Your task to perform on an android device: I can't go grocery shopping because I have to work tomorrow. thus delete the 4 PM grocery alarm on the clock app.
Image 0: 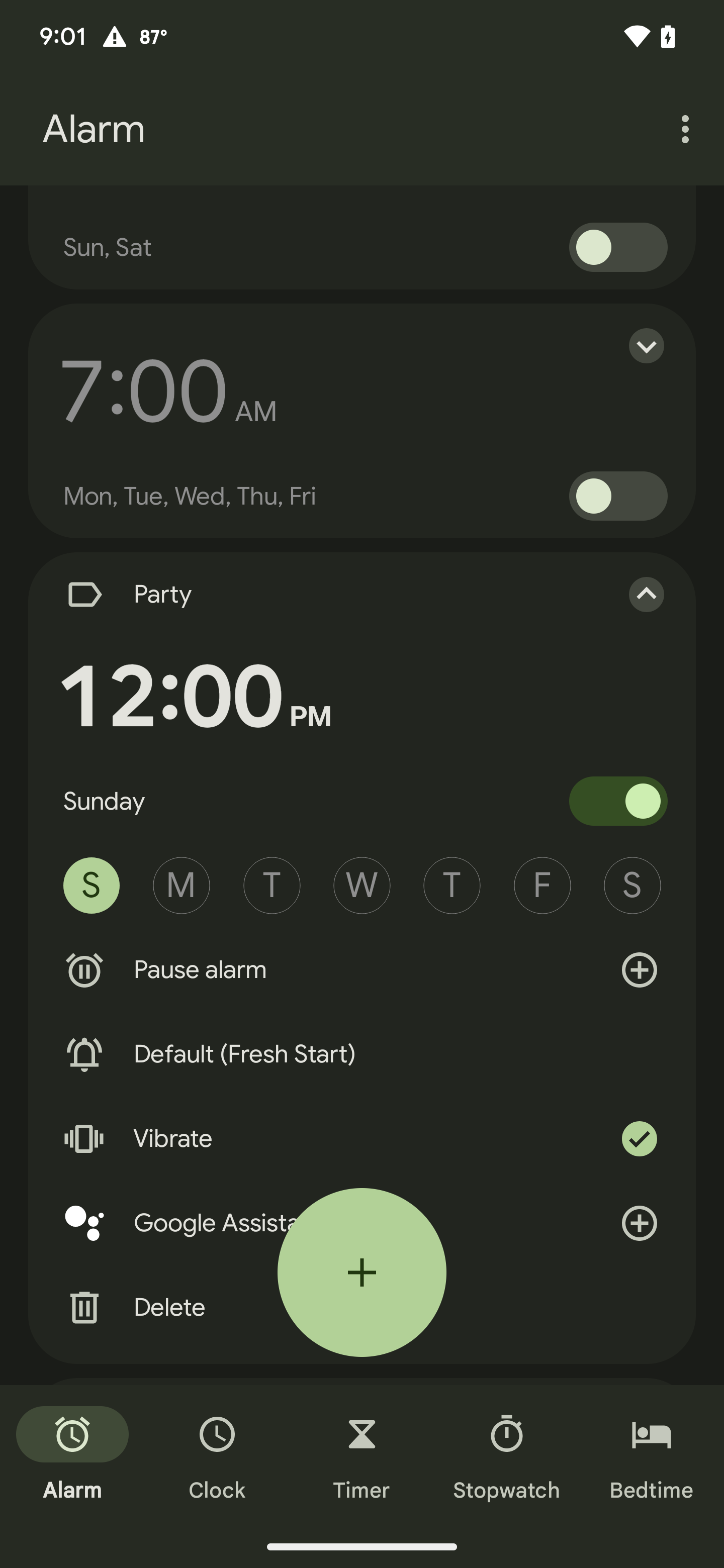
Scroll up on the screen
Step 0: scroll down
Image 1: 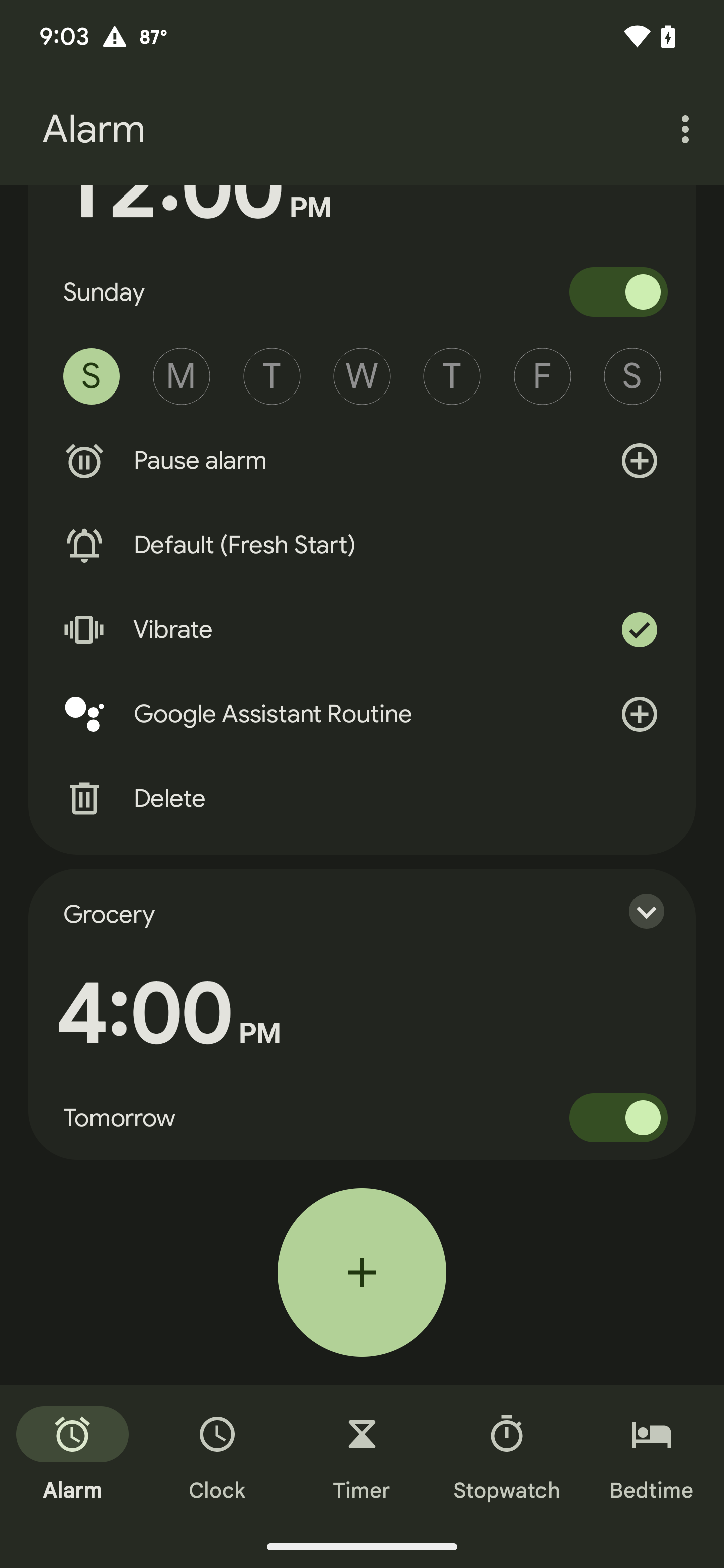
Click on the the grocery alarm
Step 1: click (632, 911)
Image 2: 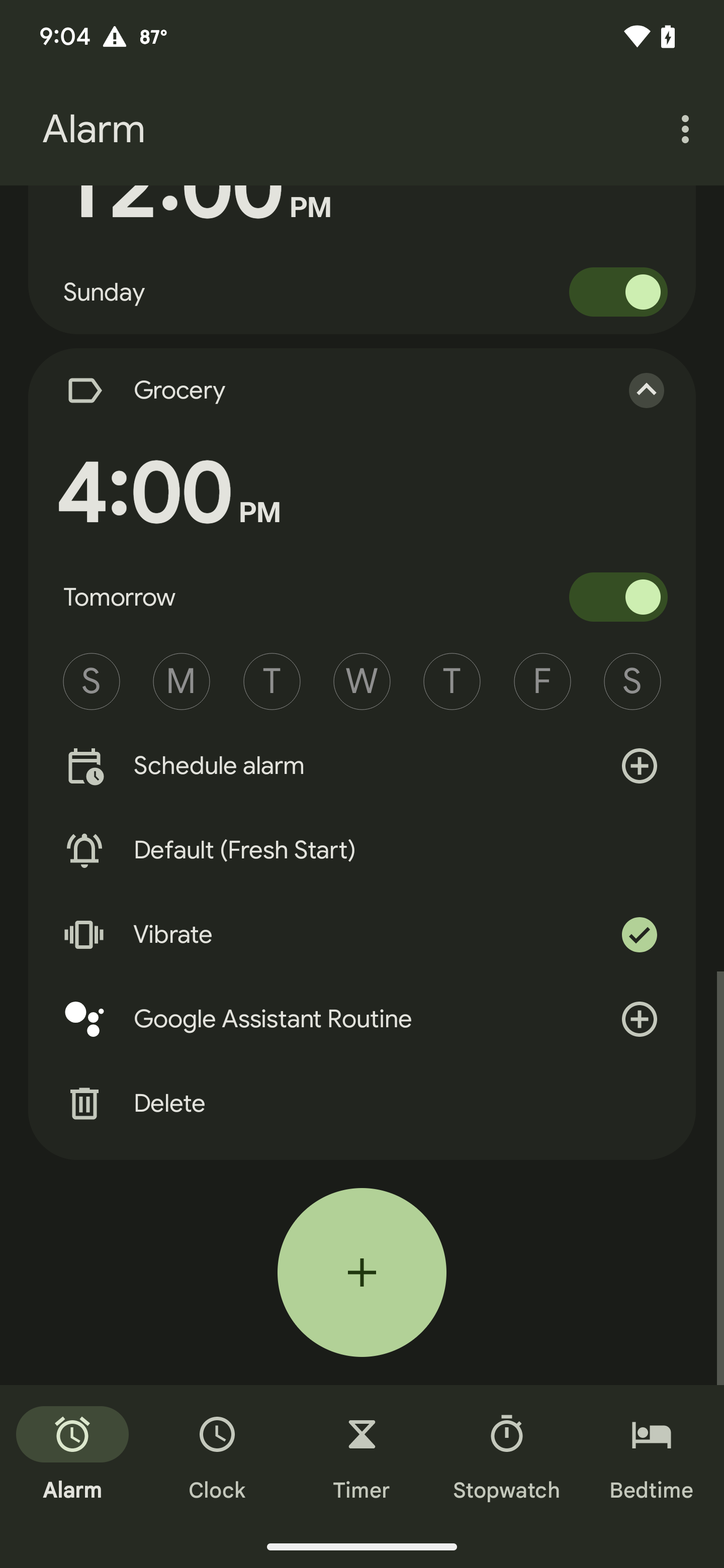
Click on the delete option
Step 2: click (145, 1104)